Your task to perform on an android device: Sign out to the gmail app
Image 0: 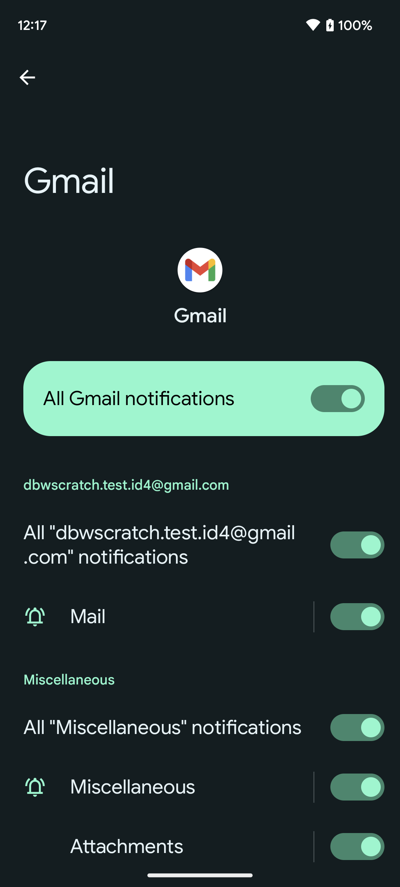
Go back to the previous page
Step 0: press back button
Image 1: 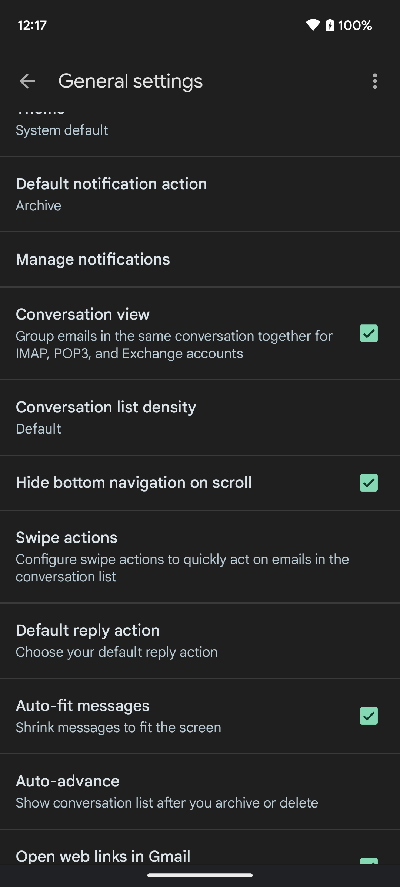
Go back to the previous page
Step 1: press back button
Image 2: 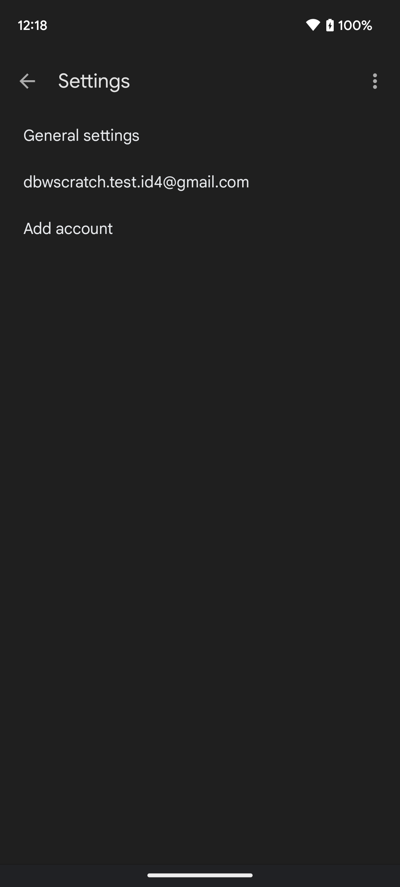
Click on the three dots icon at the top right corner of the screen to view the sign out option
Step 2: click (376, 81)
Image 3: 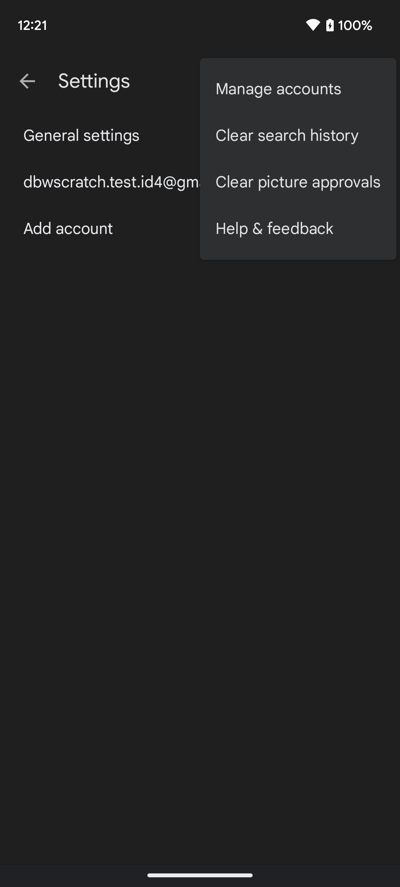
Click on Manage accounts to view sign out option
Step 3: click (298, 89)
Image 4: 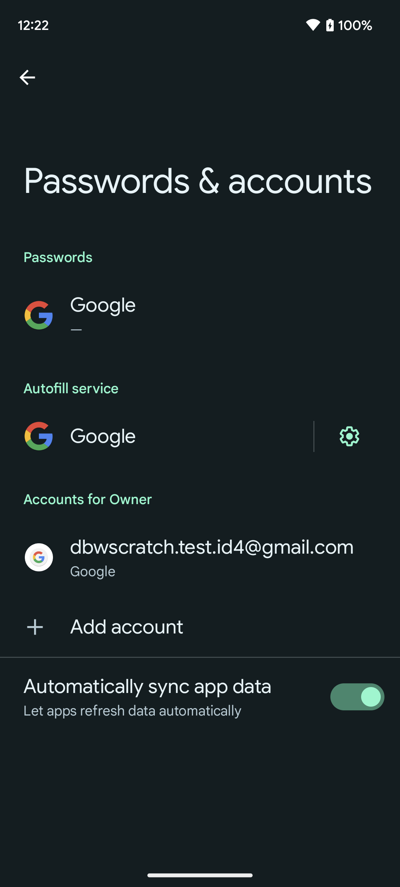
Click on the dbwscratch.test.id4@gmail.com
Step 4: click (212, 547)
Image 5: 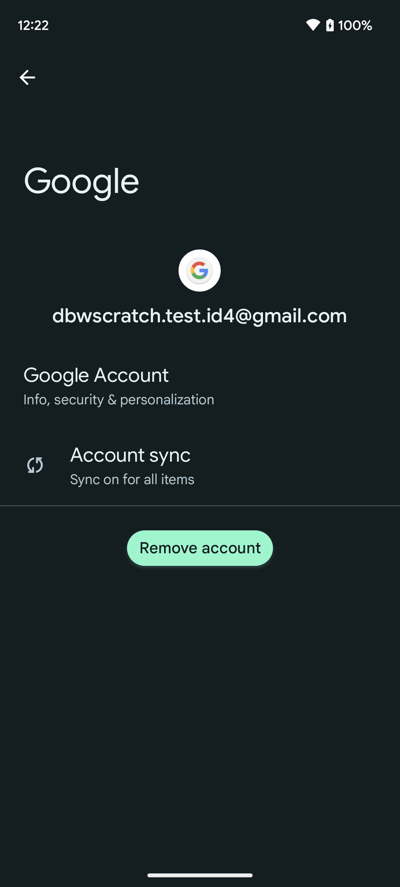
Click on the remove account button to sign out
Step 5: click (200, 548)
Image 6: 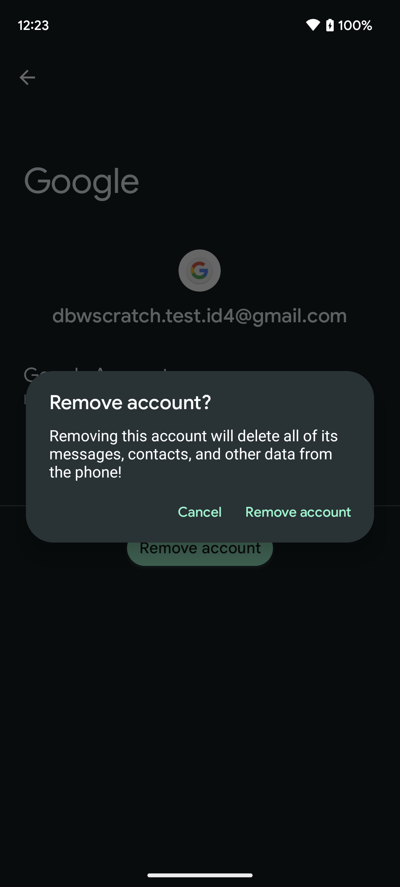
Click on Remove account
Step 6: click (297, 512)